Your task to perform on an android device: In the SoundCloud App , create a playlist named as favourite and add the first five songs from the suggestions to the playlist . 
Image 0: 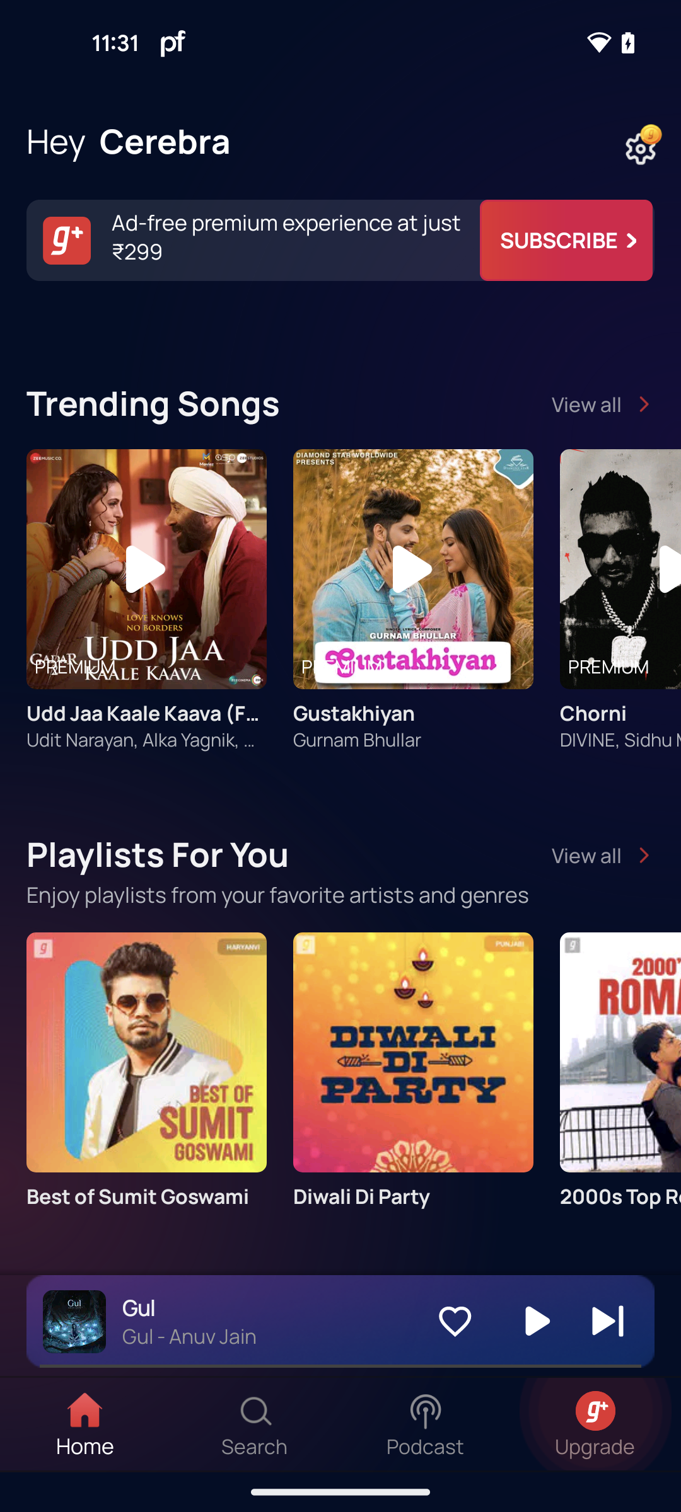
Open the SoundCloud app
Step 0: open app "SoundCloud"
Image 1: 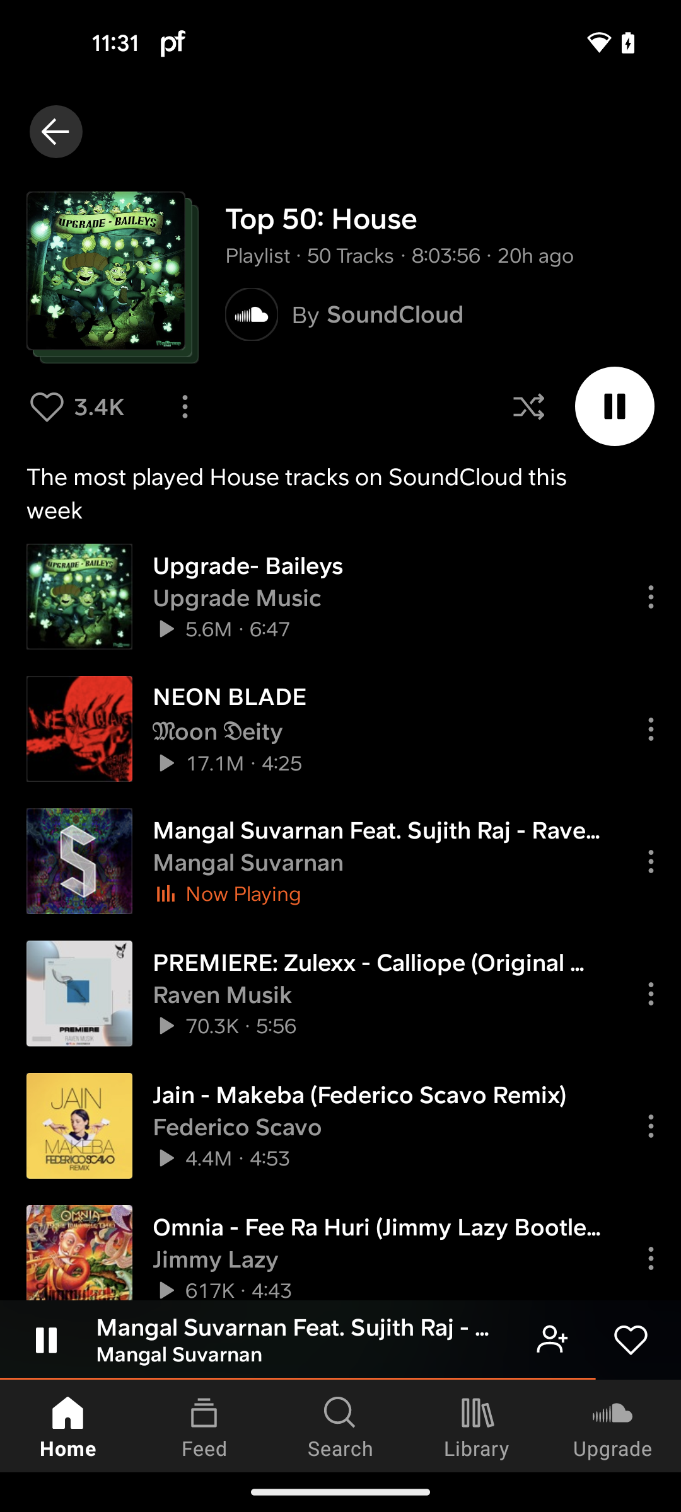
Go to the library section
Step 1: click (477, 1426)
Image 2: 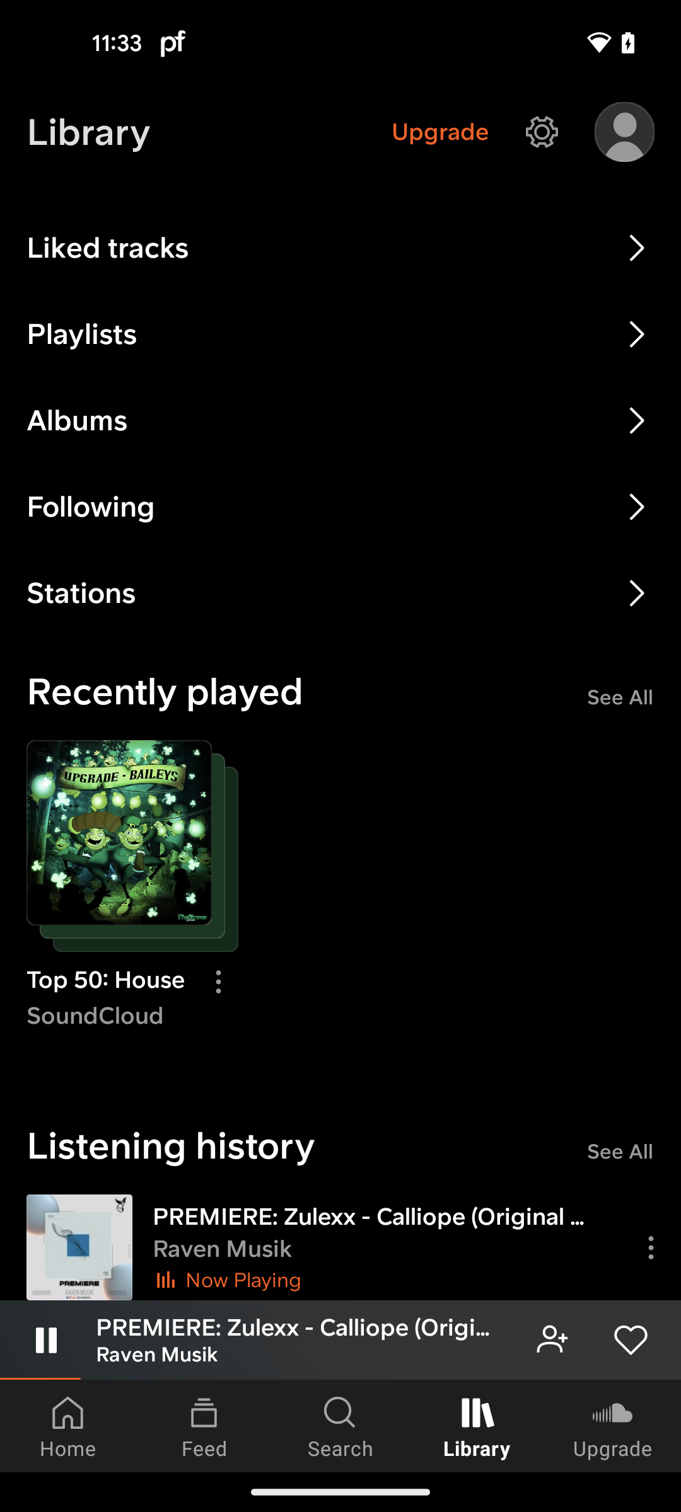
Click on the Playlists
Step 2: click (315, 334)
Image 3: 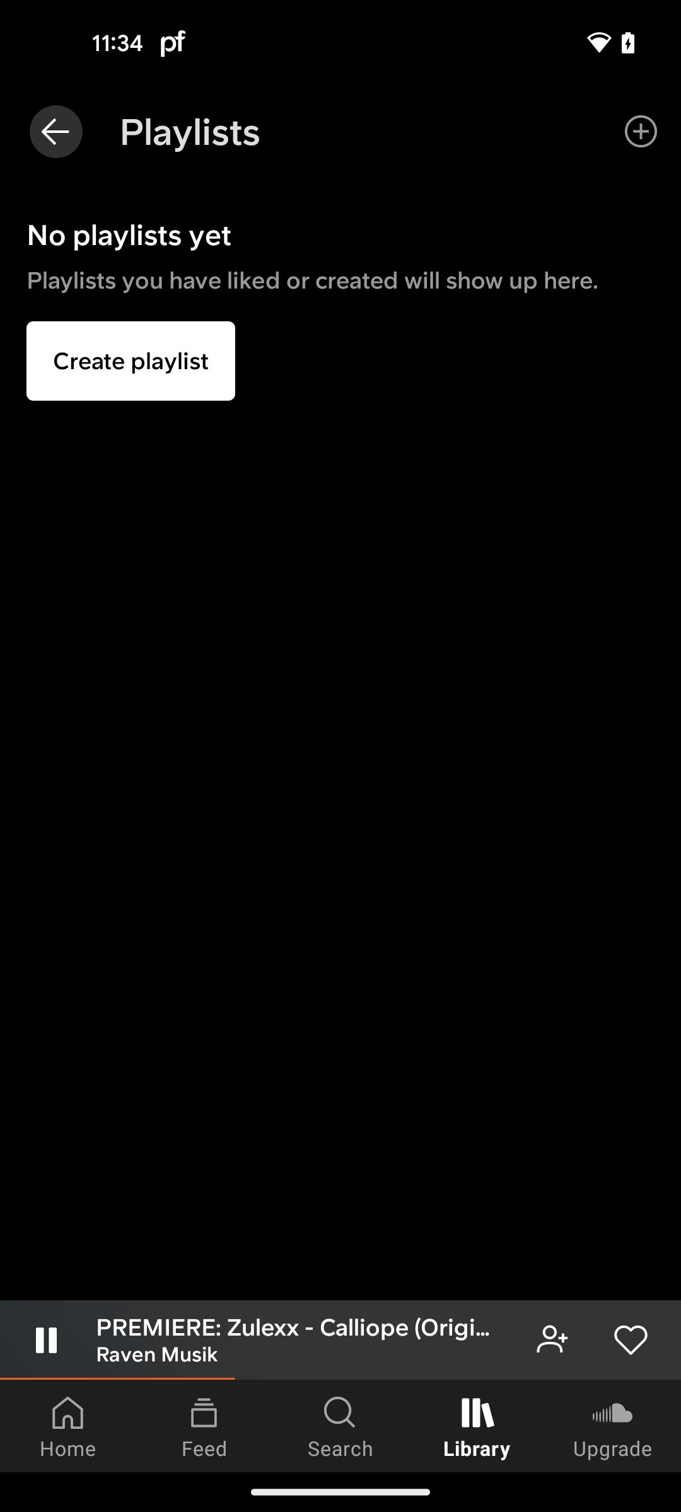
Click on the Create playlist button
Step 3: click (131, 360)
Image 4: 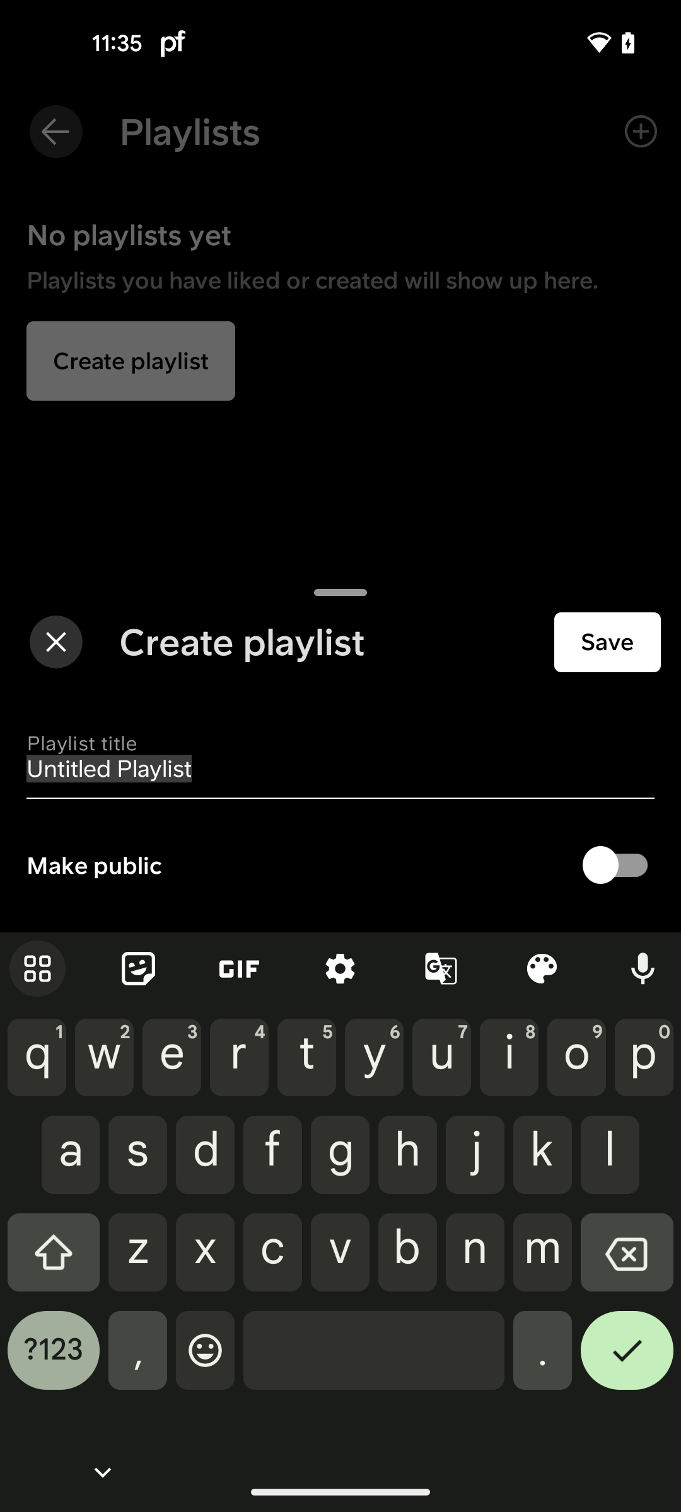
Name the playlist as Favourite
Step 4: type "Favourite"
Image 5: 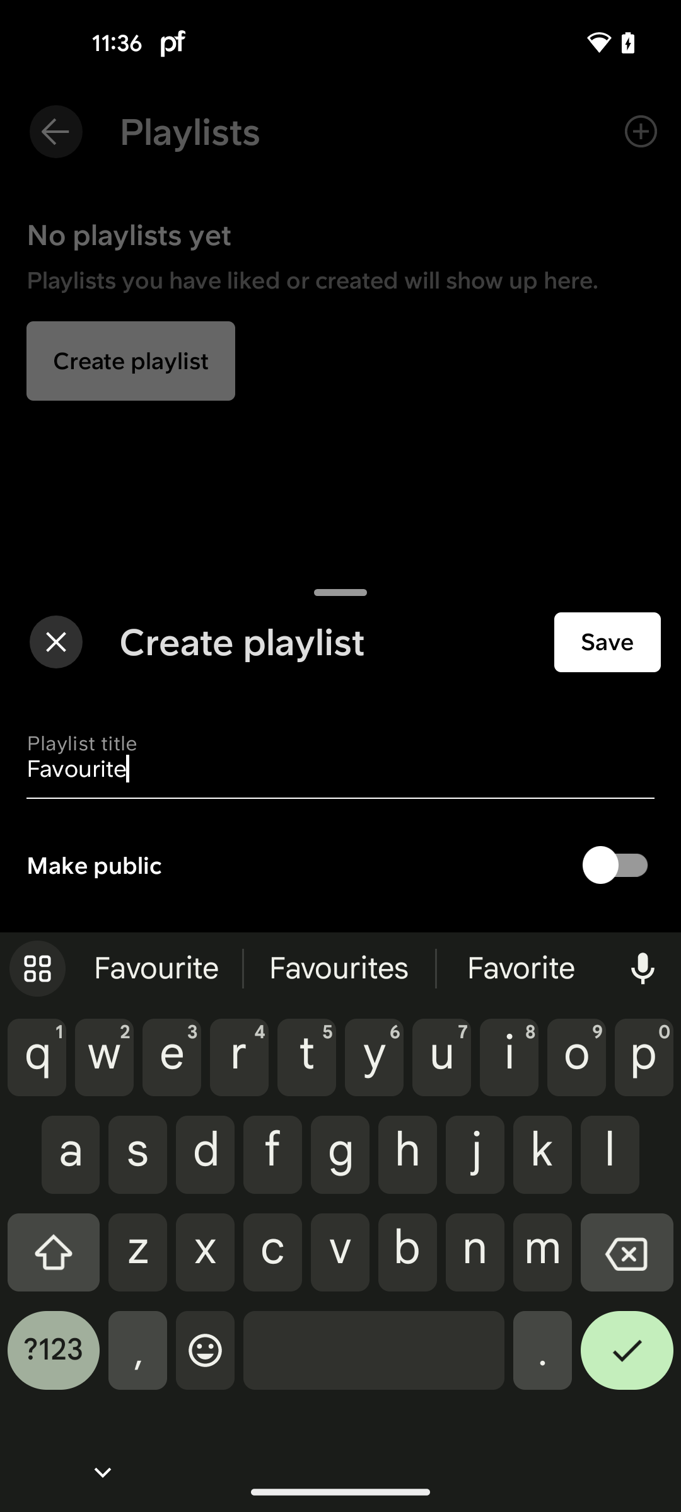
Click on the save button
Step 5: click (607, 642)
Image 6: 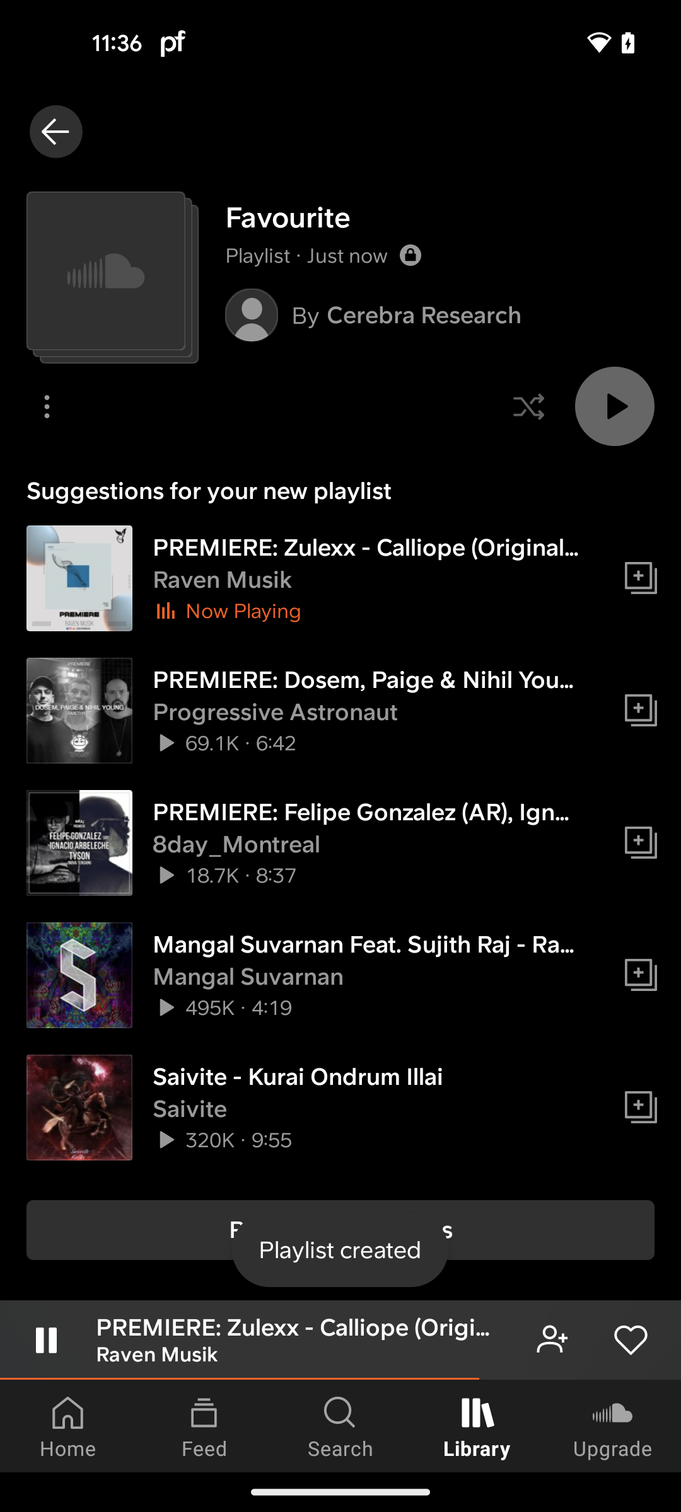
Click on the add to playlist icon of the first song
Step 6: click (641, 578)
Image 7: 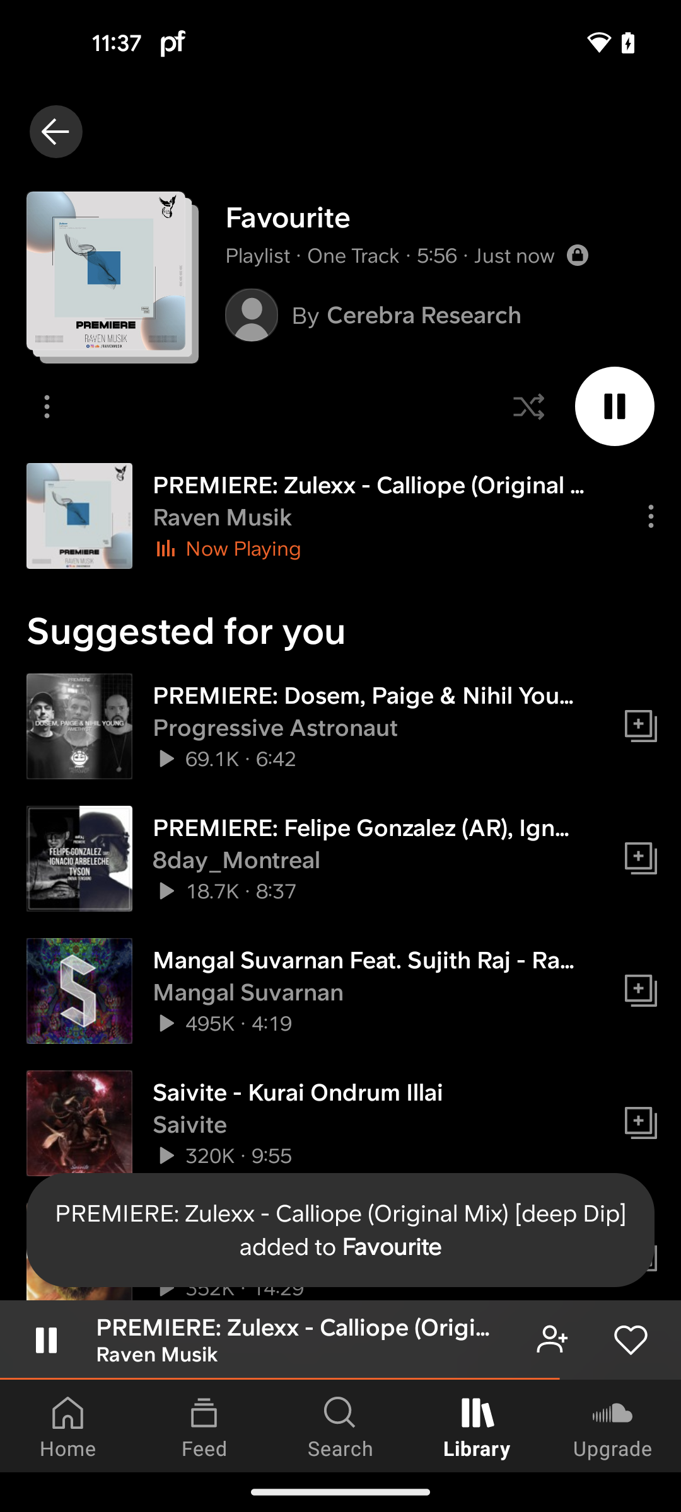
Add the next first four songs to the playlist
Step 7: click (641, 726)
Image 8: 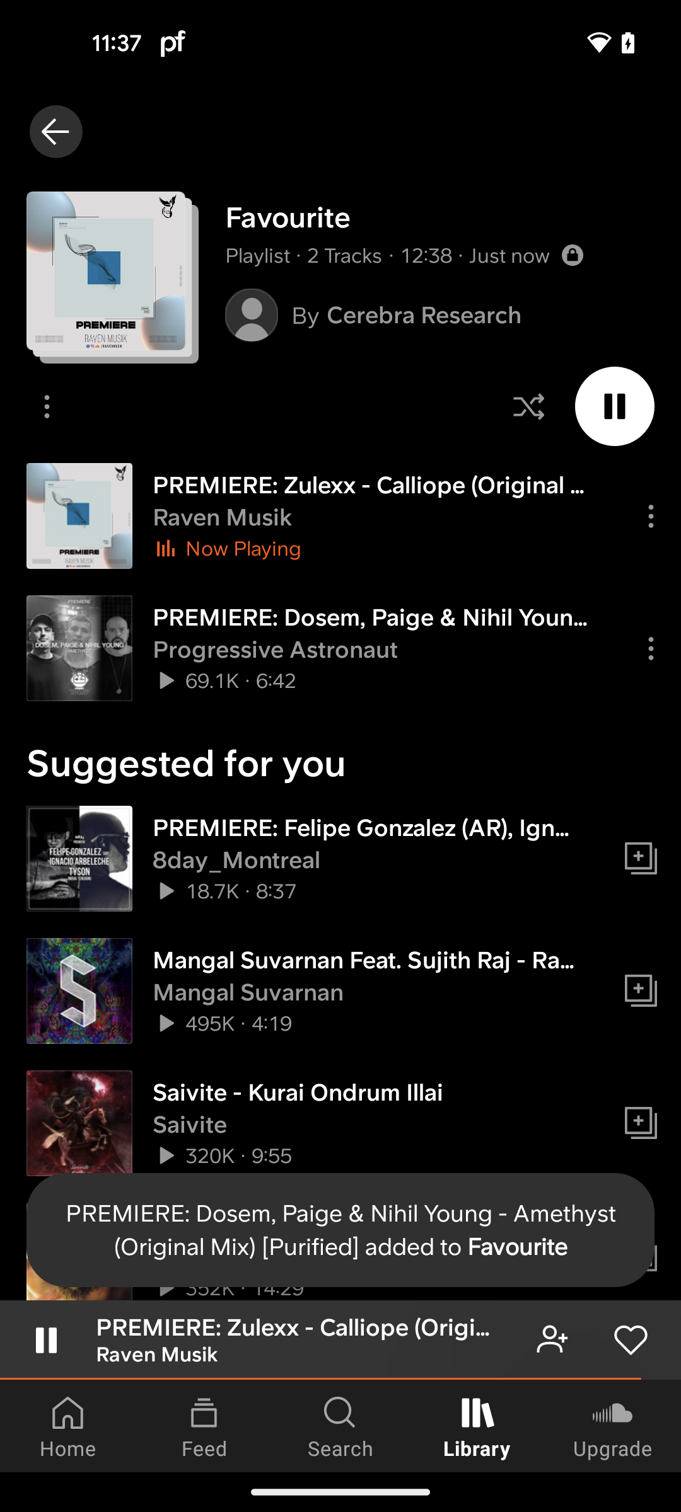
Add the next first four songs to the playlist
Step 8: click (641, 859)
Image 9: 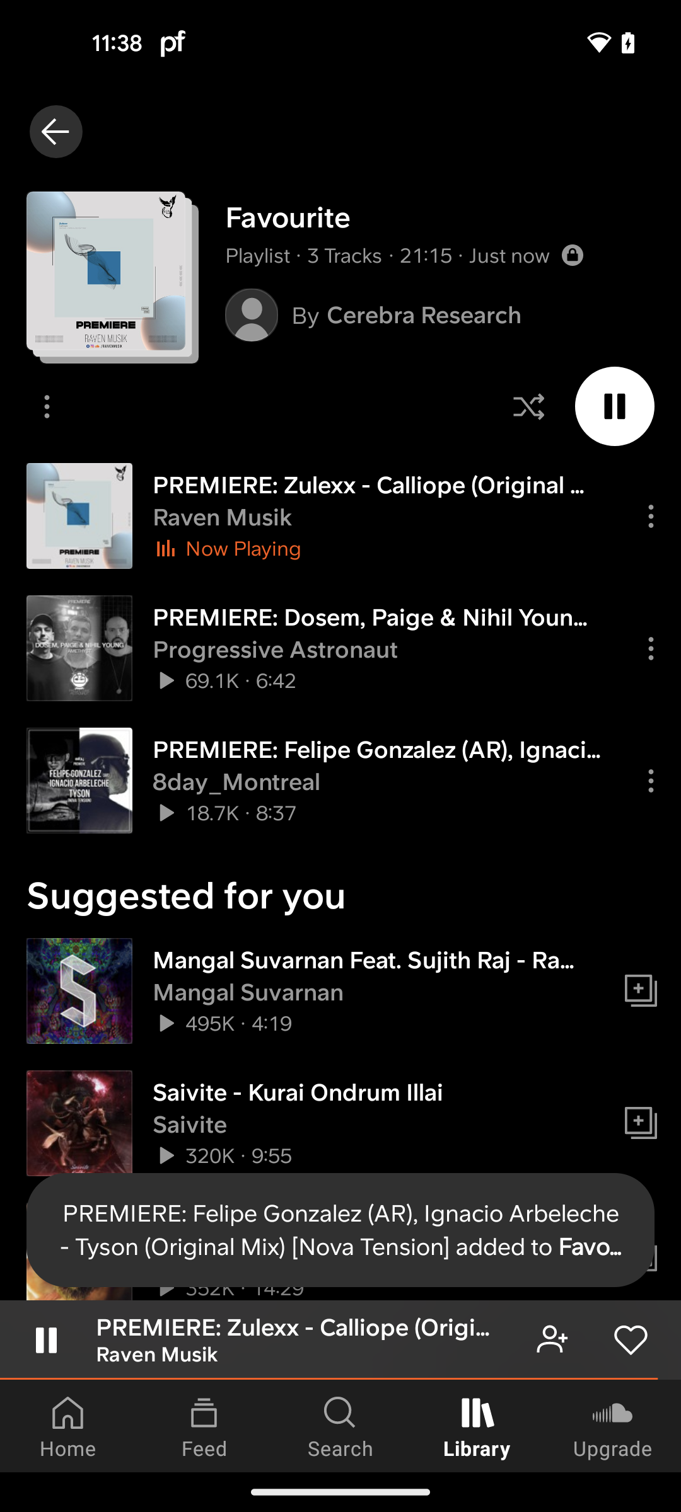
Add the next first four songs to the playlist
Step 9: click (641, 991)
Image 10: 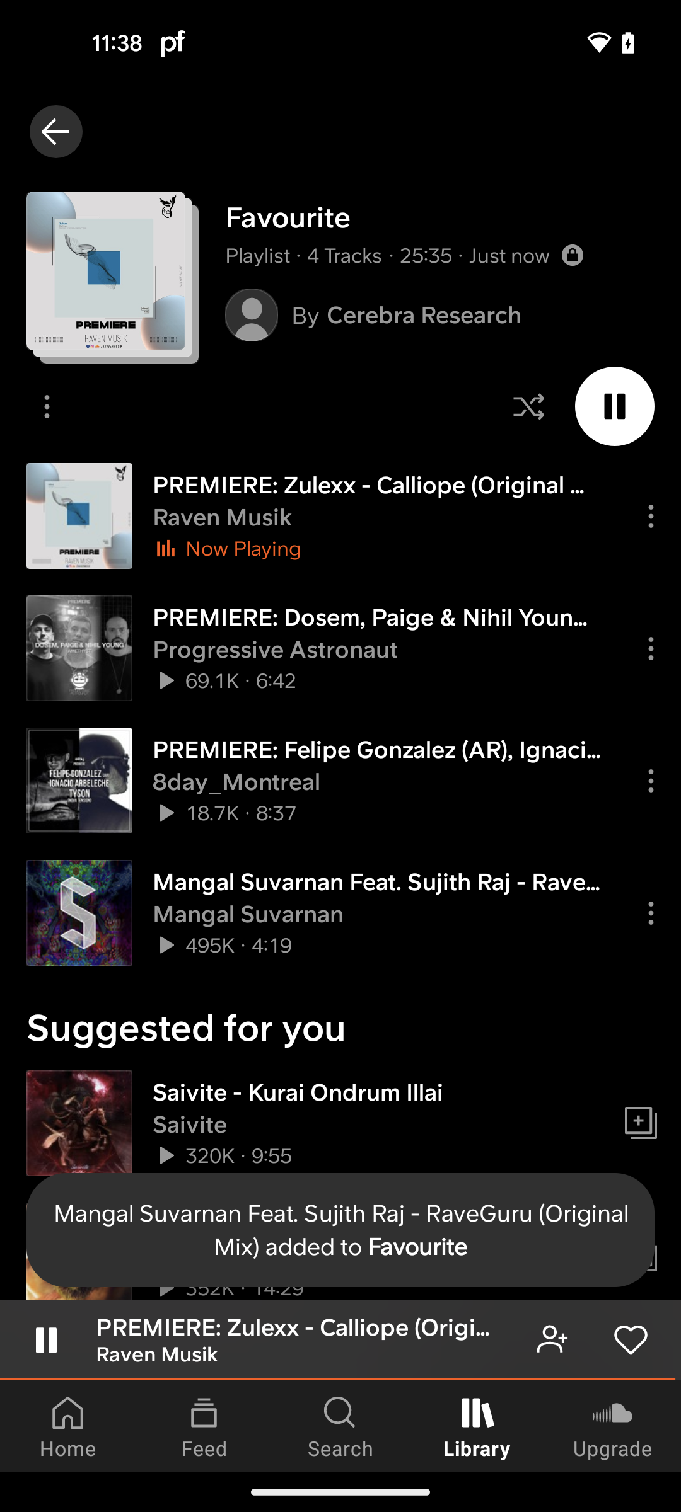
Add the next first four songs to the playlist
Step 10: click (641, 1123)